Your task to perform on an android device: Save all Ingredients in the Grocery List for Apple Tart.
Image 0: 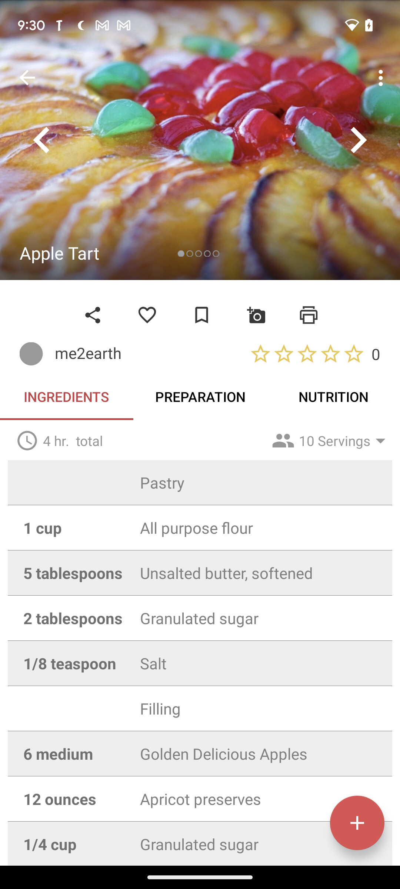
Click on the Add icon at the Bottom right corner of the screen
Step 0: click (353, 828)
Image 1: 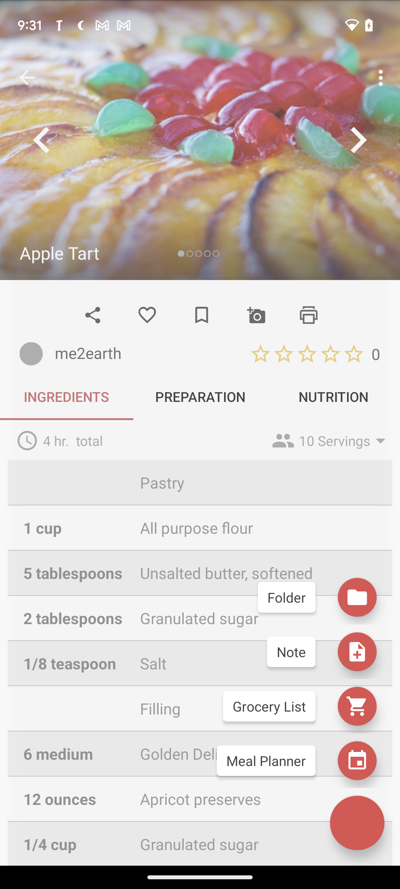
Click on the Grocery List Option at the right side of the screen below Note option
Step 1: click (258, 708)
Image 2: 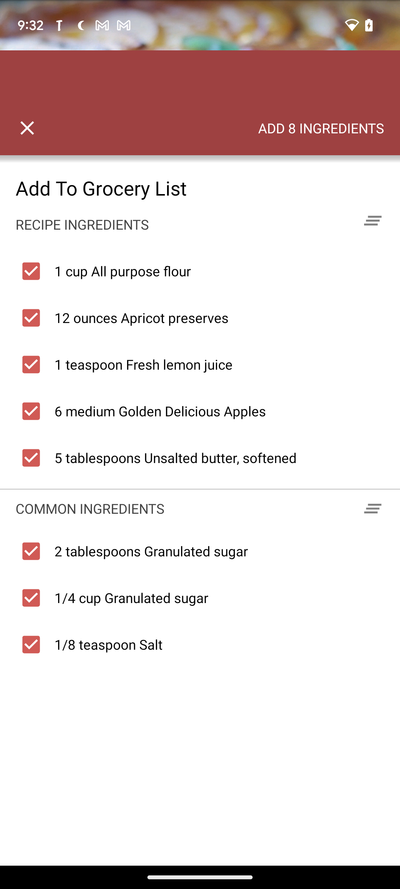
Click on the ADD 8 INGREDIENTS option at the Top right side corner of the screen
Step 2: click (321, 128)